Your task to perform on an android device: In the Decathlon app, In order to get excellent offers at affordable prices, I would like to compare the Geologic Archery Bow Discovery 100 - Black.
Image 0: 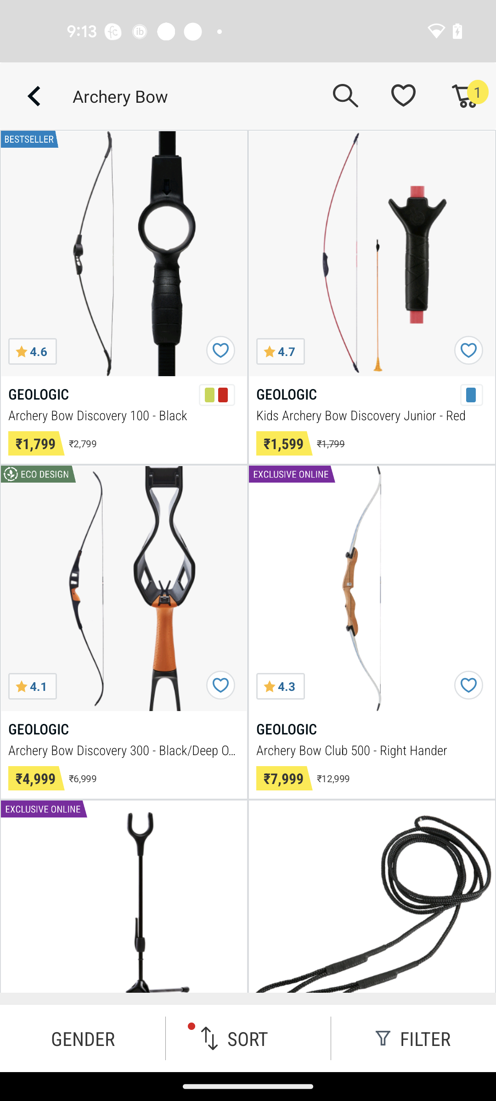
Open the first search result
Step 0: click (39, 394)
Image 1: 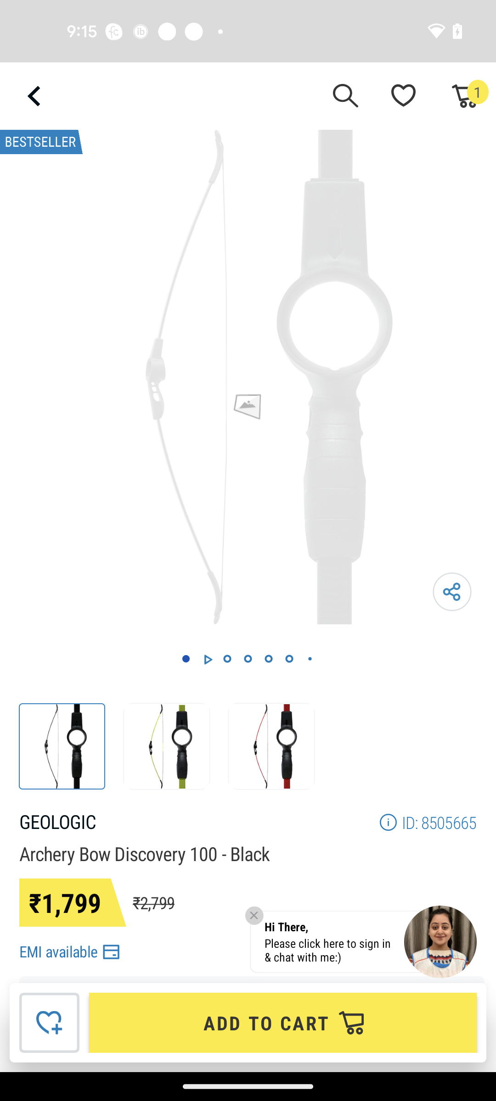
Open the first search result
Step 1: wait
Image 2: 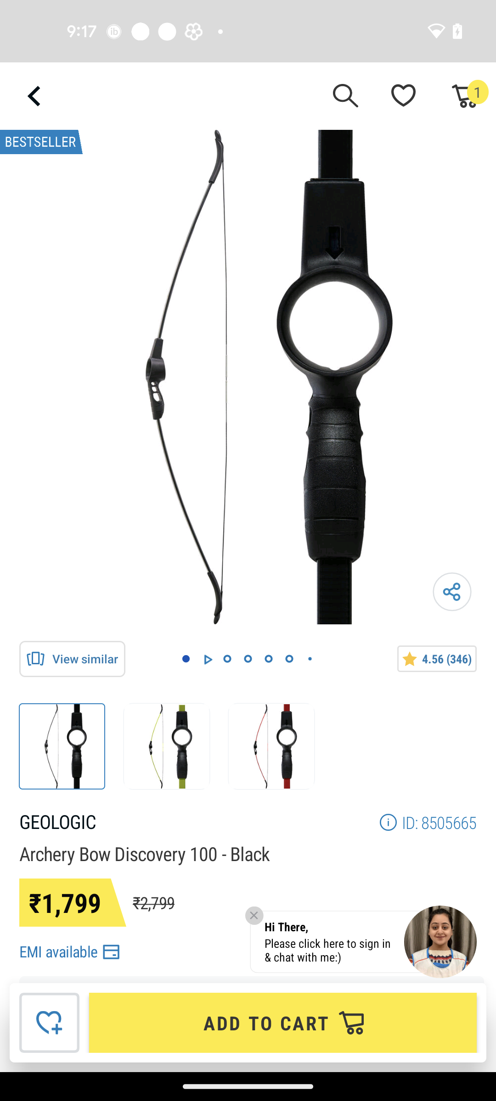
Swipe up to view the compare option
Step 2: scroll down
Image 3: 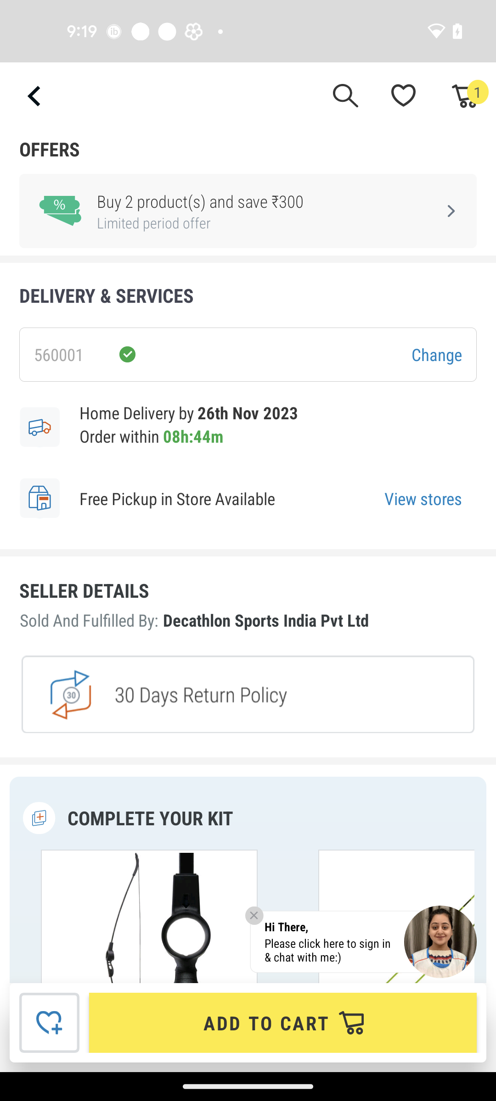
Swipe up to view the compare option
Step 3: scroll down
Image 4: 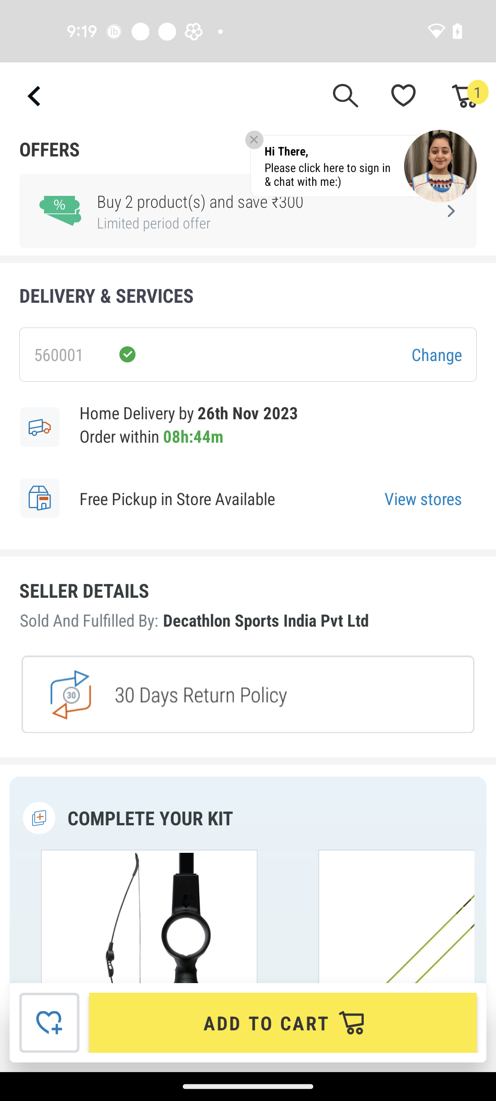
Swipe up to view the compare option
Step 4: scroll down
Image 5: 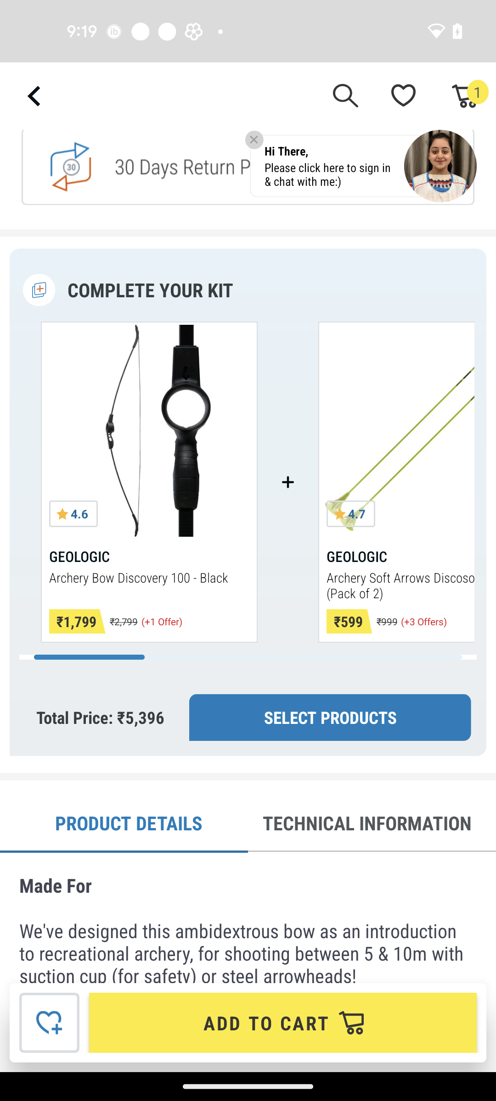
Swipe up to view the compare option
Step 5: scroll down